Your task to perform on an android device: I am planning to cook this weekend so I want to Search Soba Summer Gluten-Free Recipe on Vimeo.
Image 0: 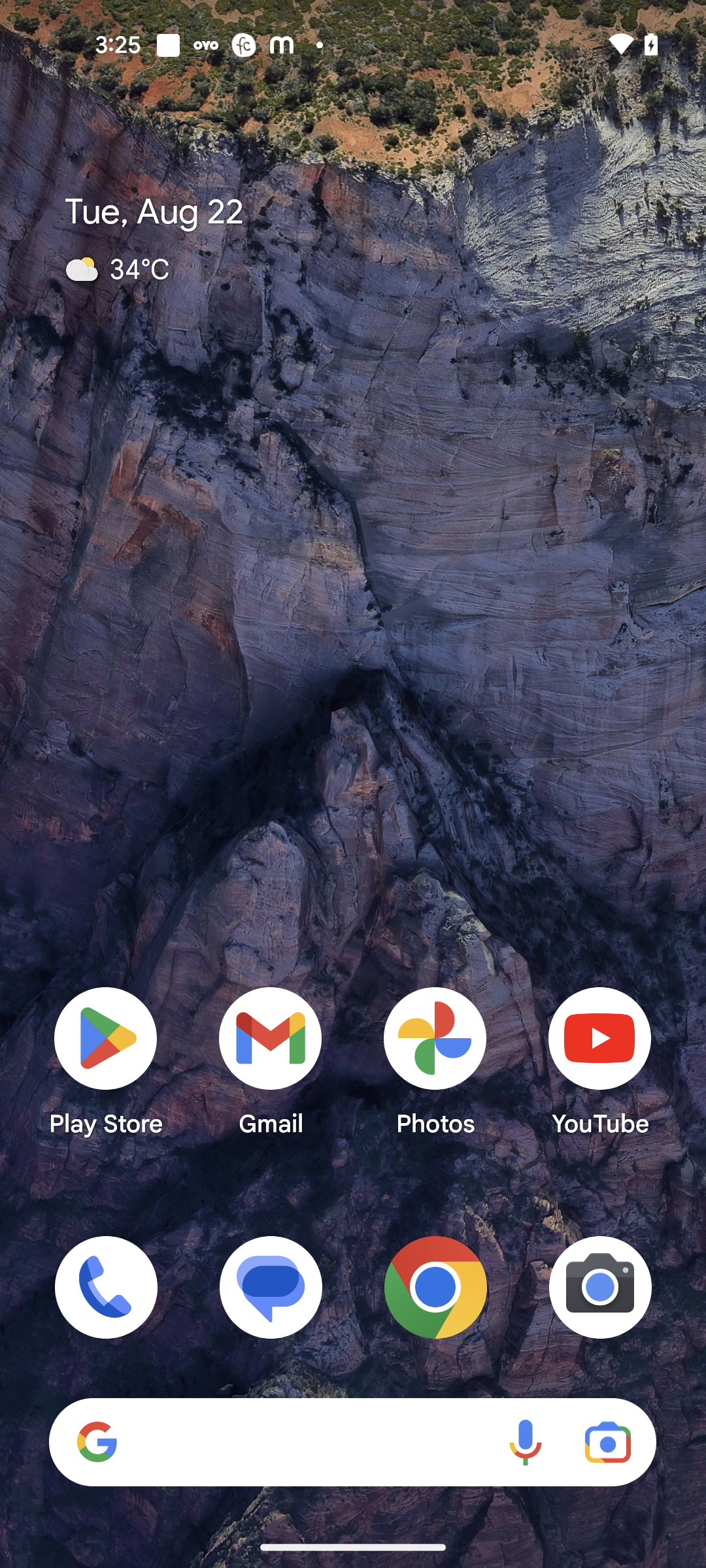
Open Vimeo app
Step 0: open app "Vimeo"
Image 1: 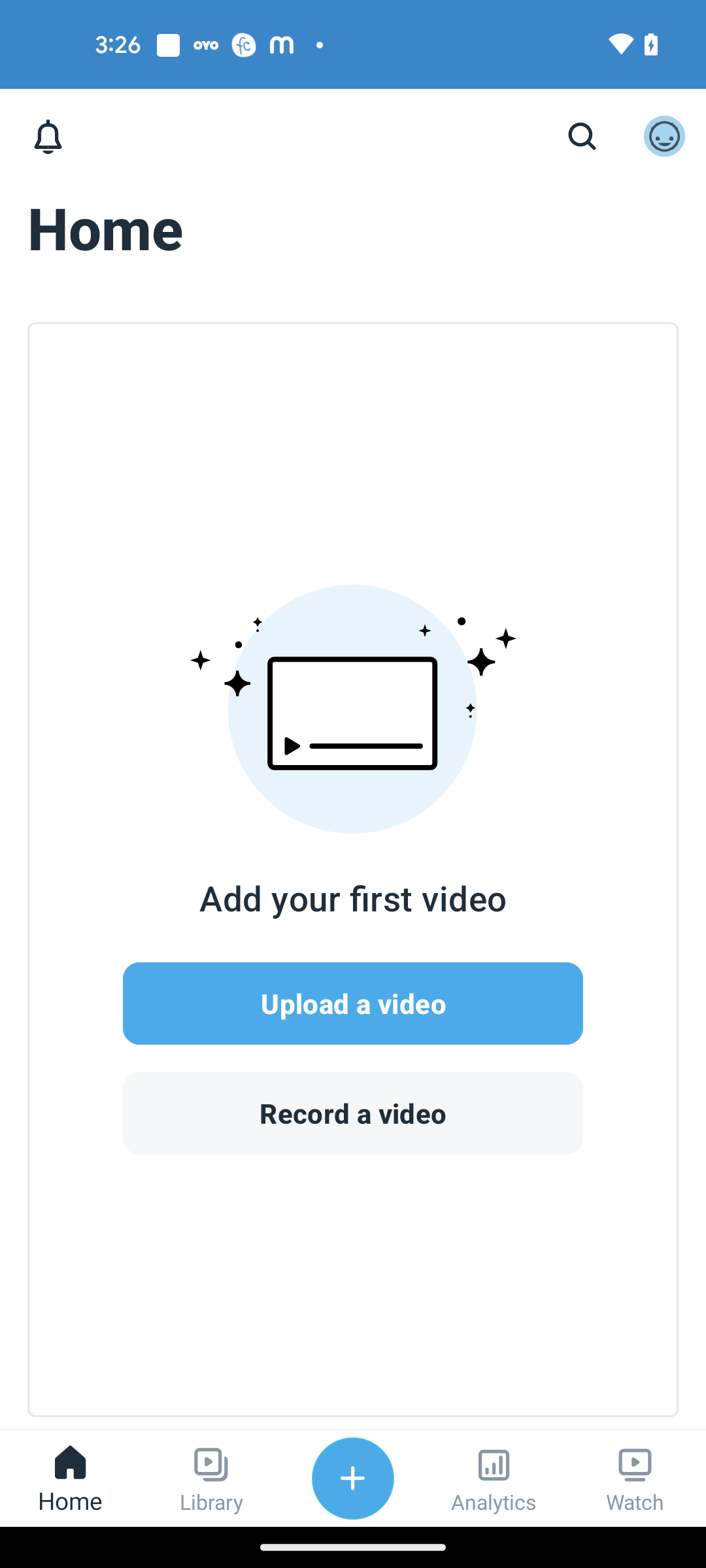
Click on the search icon at the top of the screen
Step 1: click (582, 137)
Image 2: 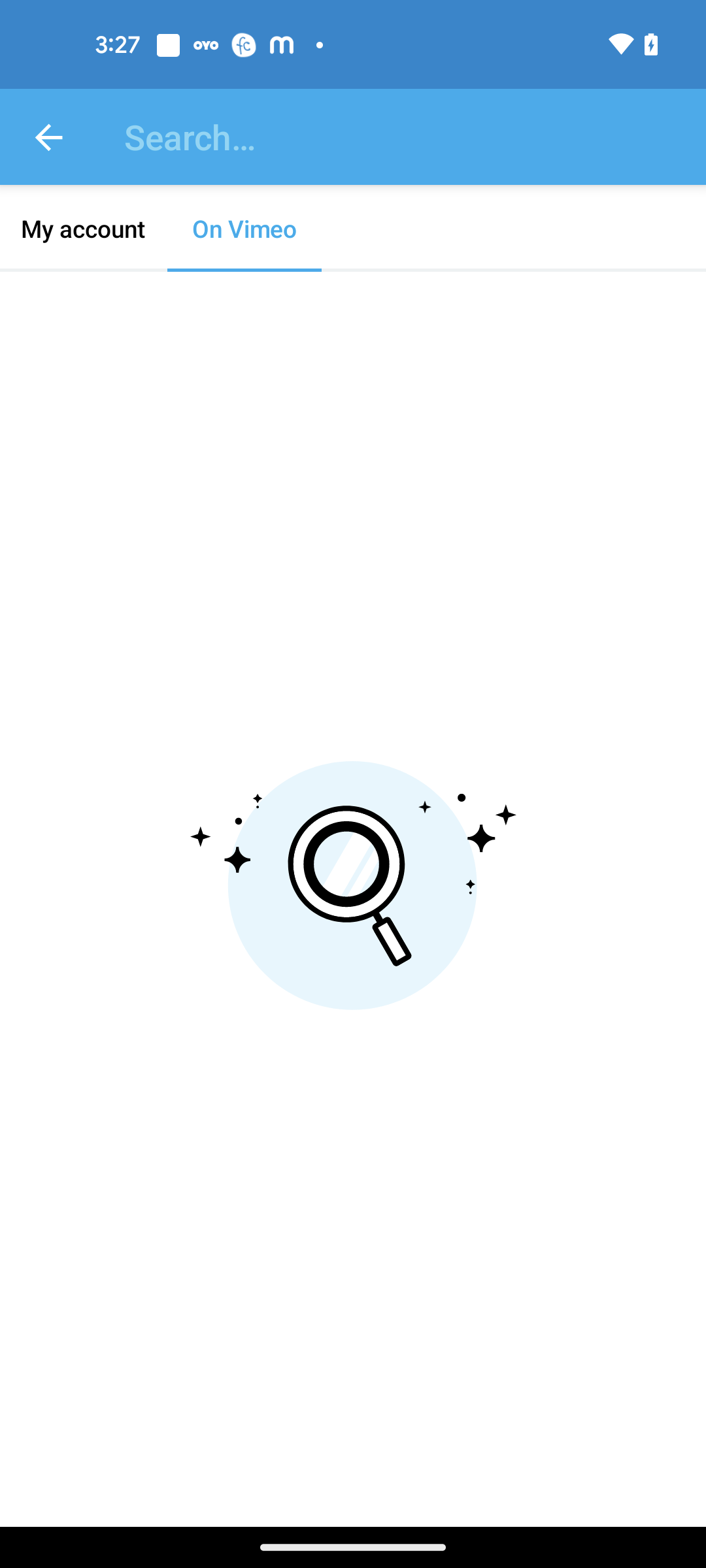
Click on the search bar
Step 2: click (411, 137)
Image 3: 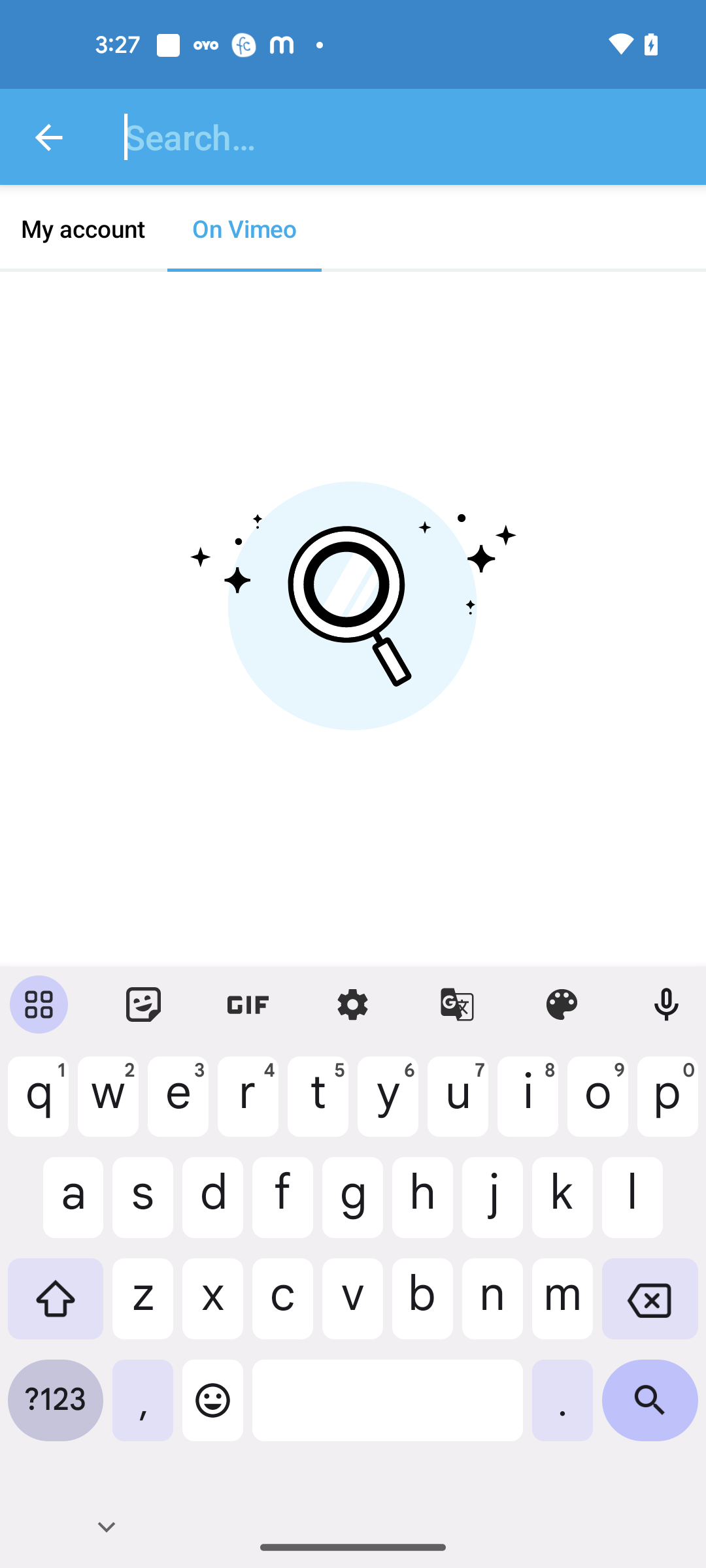
Search for Soba Summer Gluten-Free recipe
Step 3: type " Soba Summer Gluten-Free Recipe"